Your task to perform on an android device:  Add Expenses for shopping 200 USD spent on clothes & Shoes.
Image 0: 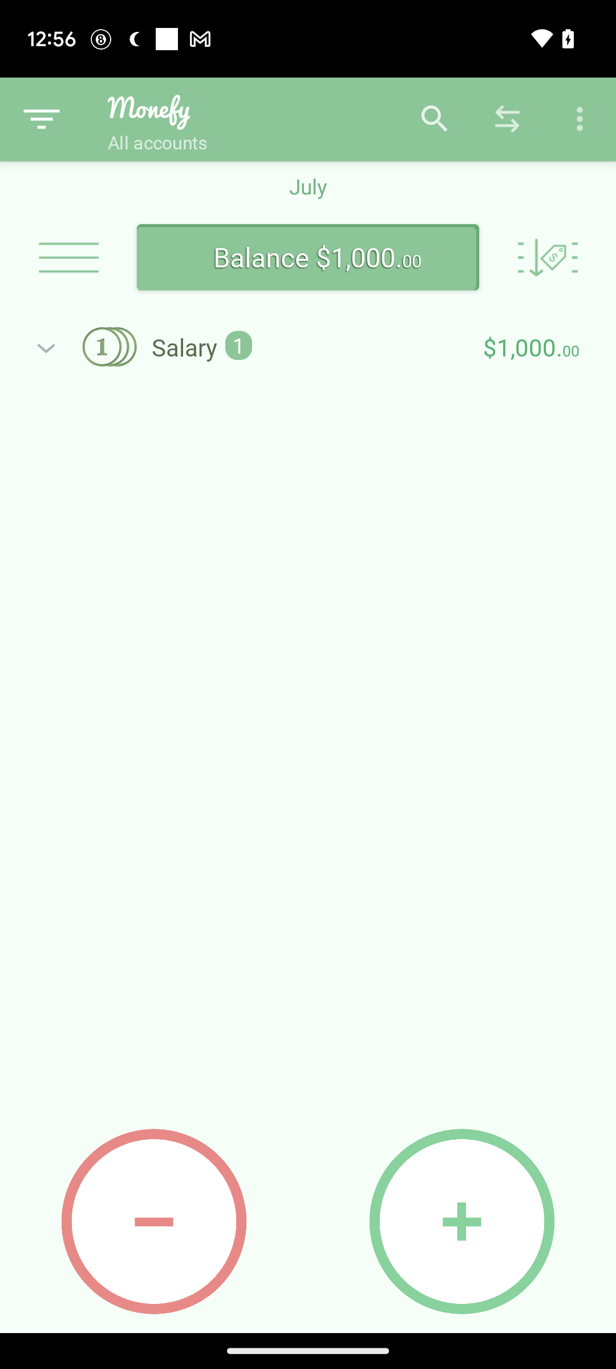
Click on the minus icon at the bottom left corner of the screen
Step 0: click (154, 1221)
Image 1: 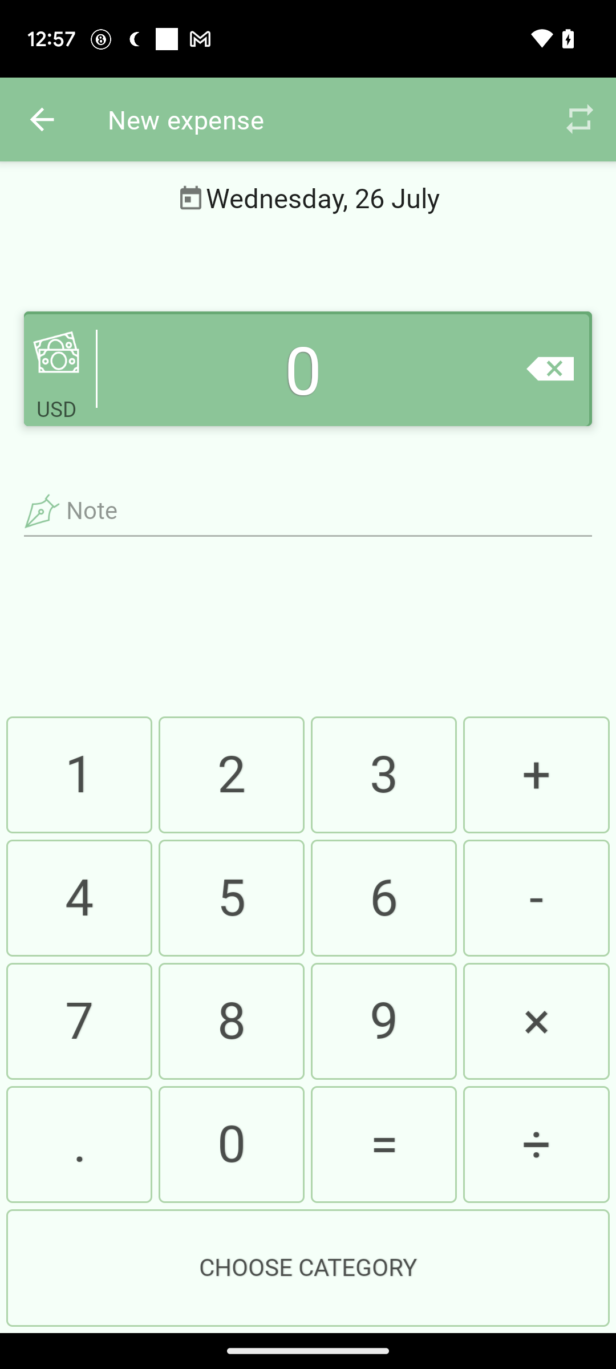
Click on 2 after 1
Step 1: click (233, 768)
Image 2: 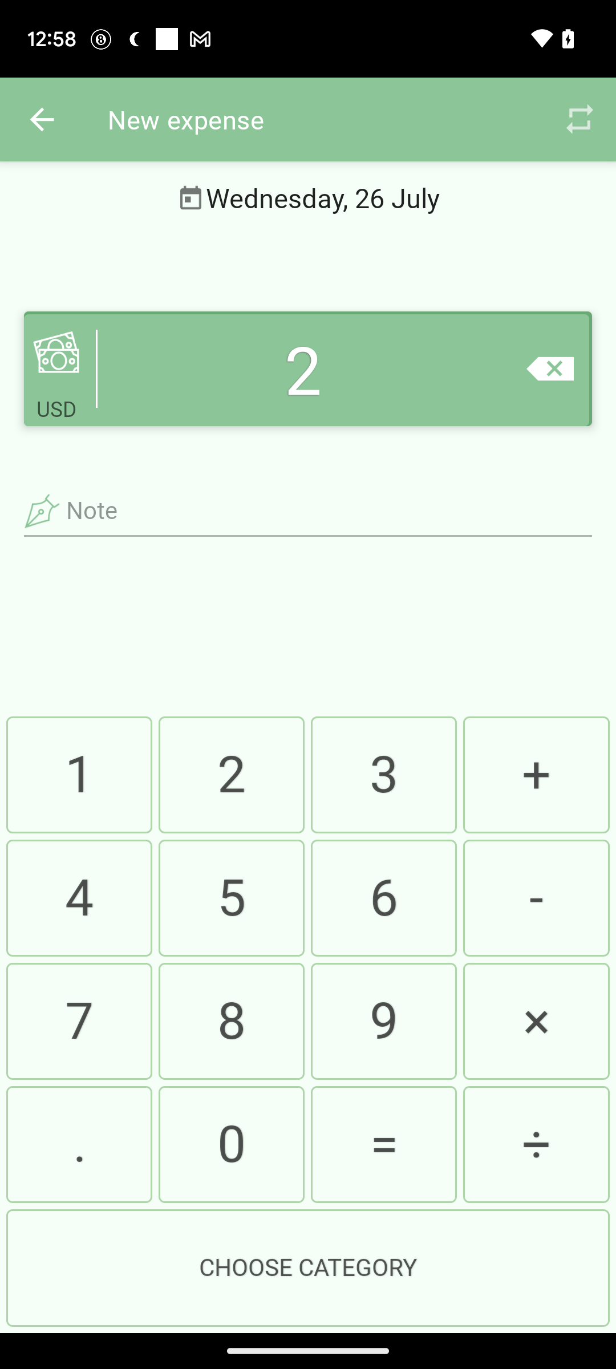
Click on 0 below 8
Step 2: click (227, 1158)
Image 3: 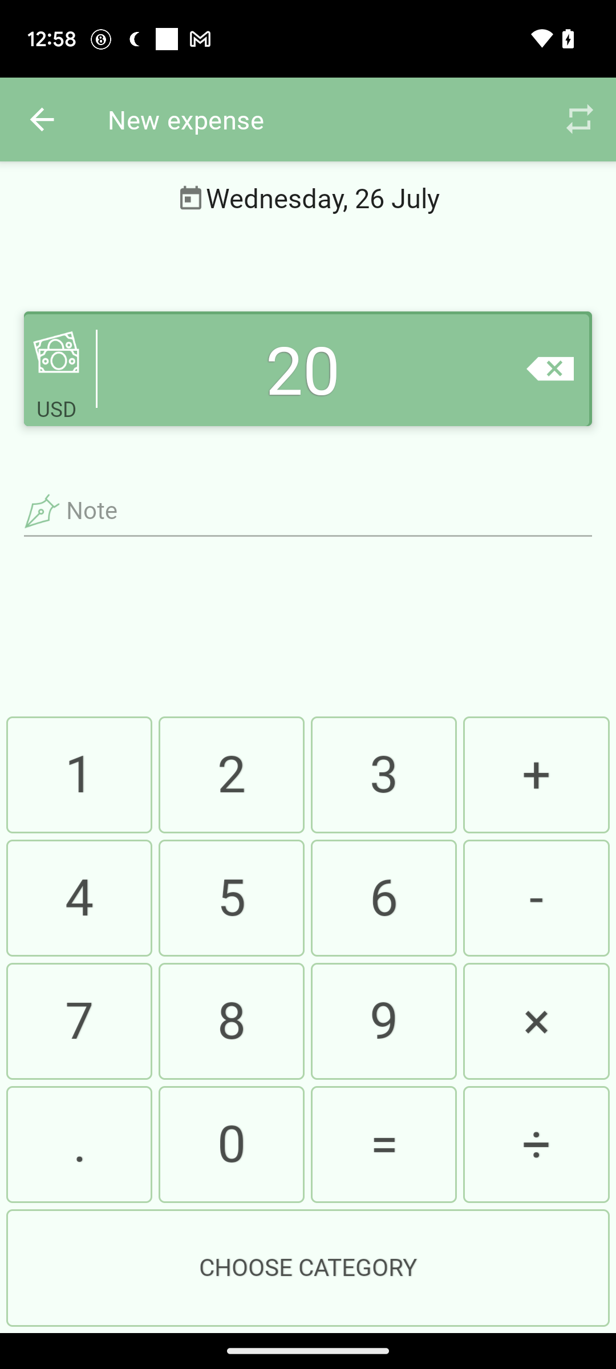
Click on 0 below 8
Step 3: click (232, 1144)
Image 4: 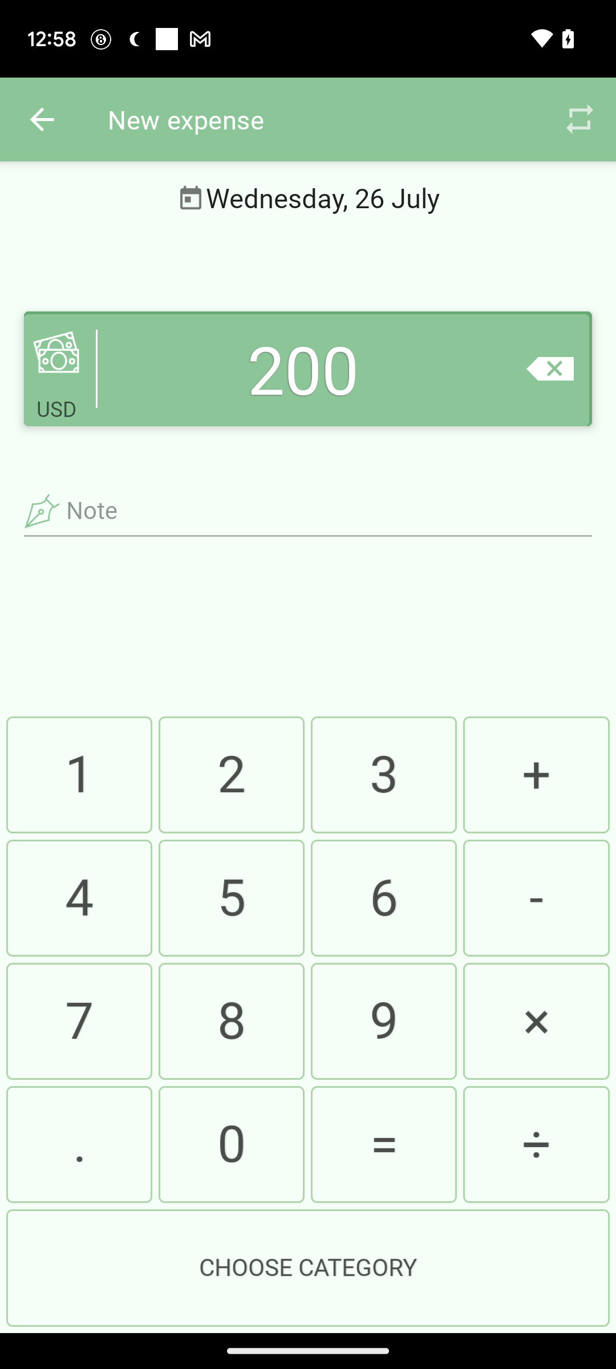
Click on the Choose Category option at the bottom of the screen
Step 4: click (308, 1268)